Your task to perform on an android device: My new client Naomi Rousseau mailed me hi. Reply to her that "Quitation will be sent tomorrow"
Image 0: 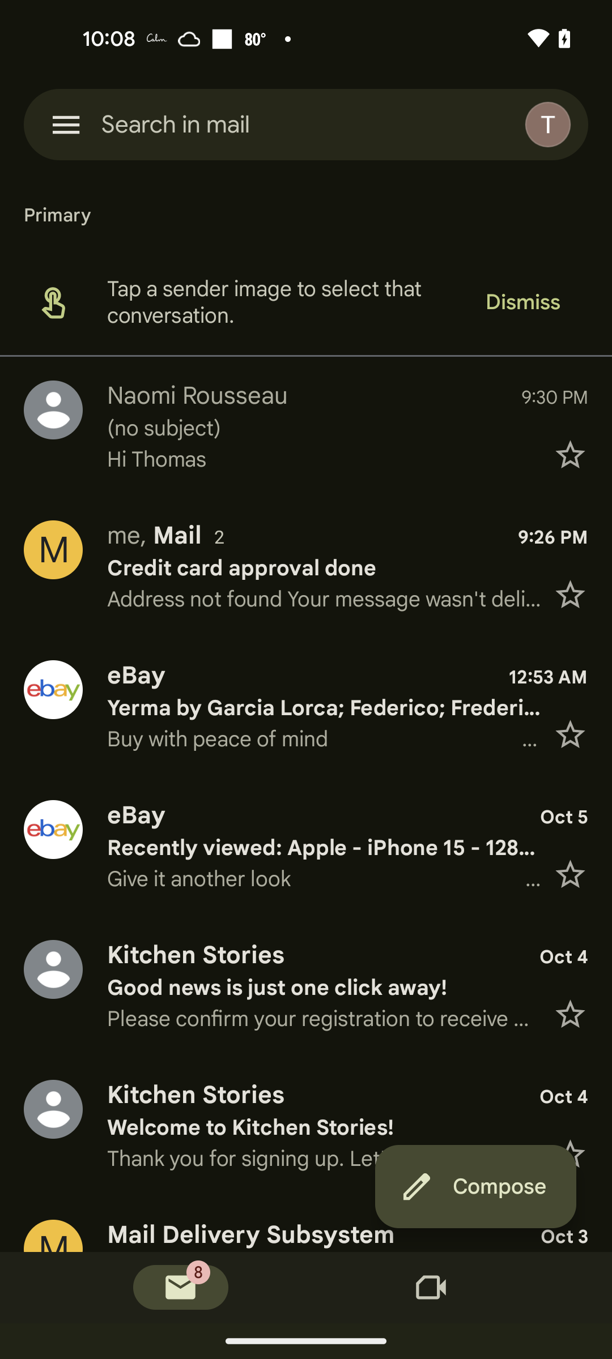
Click on the Naomi Rousseau recent mail
Step 0: click (324, 428)
Image 1: 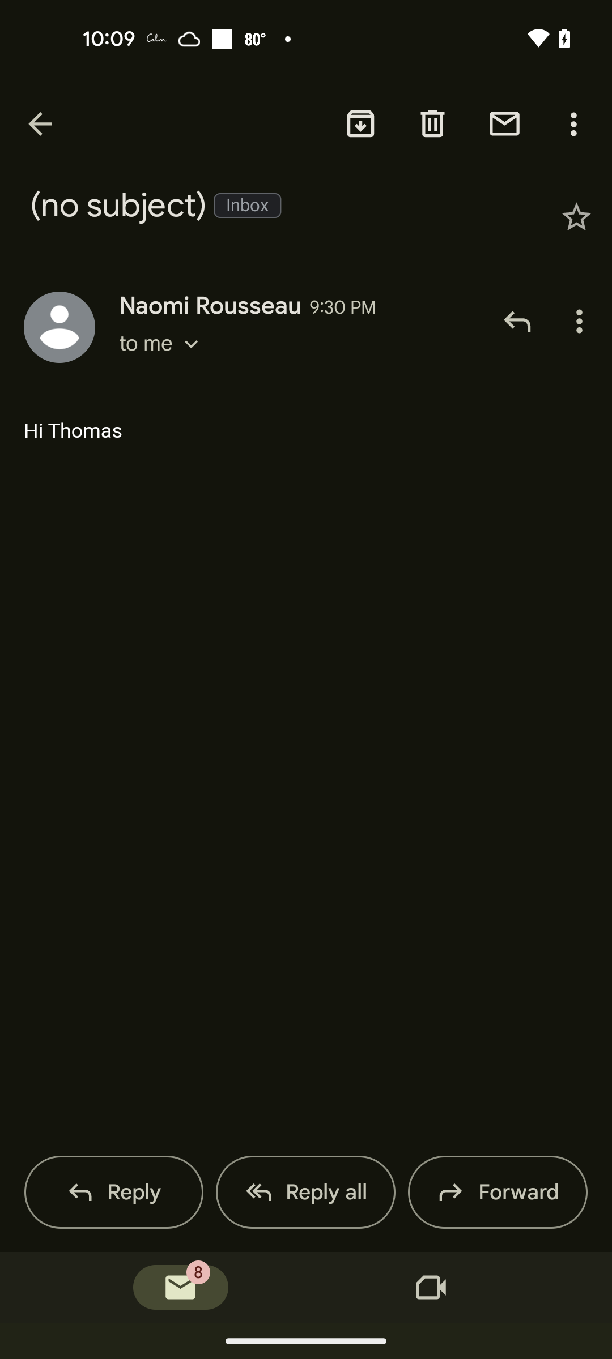
Click on the three dots at the top right next to Naomi Rousseau
Step 1: click (582, 320)
Image 2: 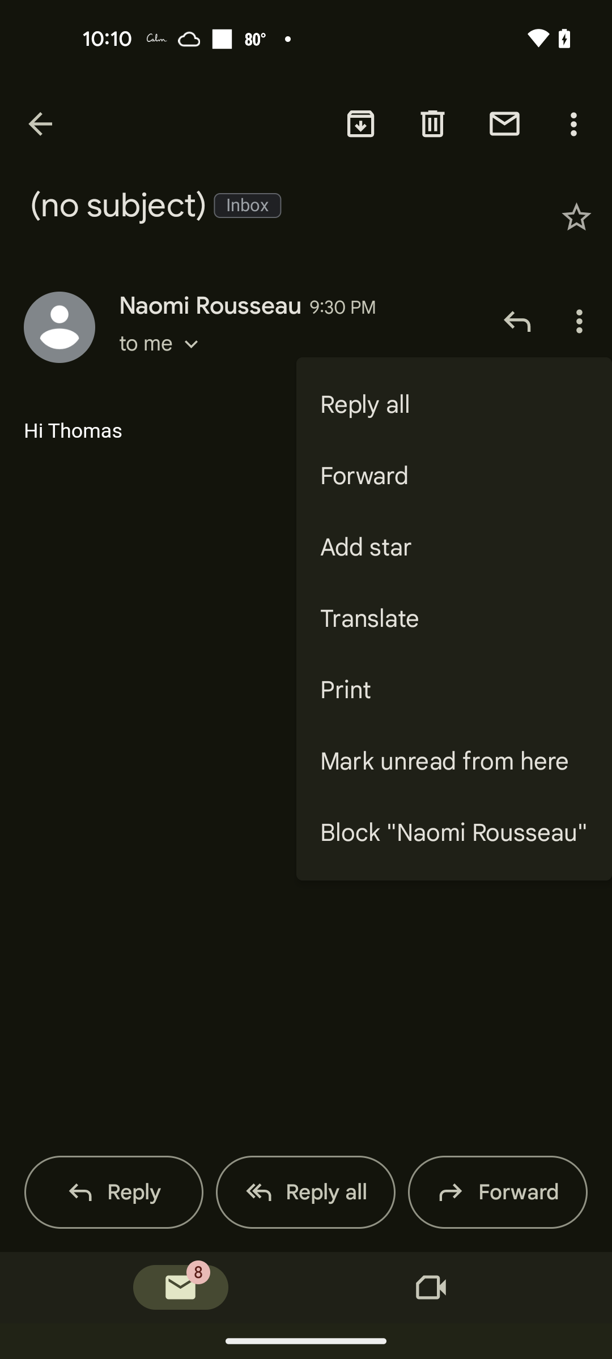
Click on the Reply all
Step 2: click (454, 404)
Image 3: 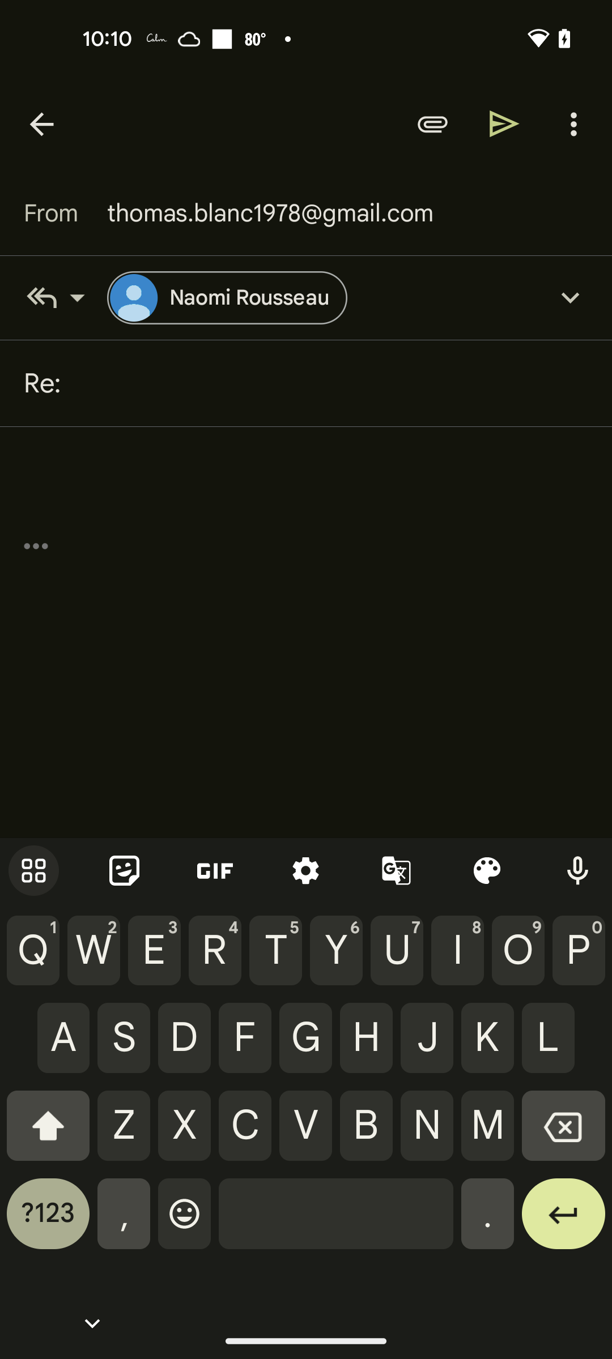
Type Quitation will be sent tomorrow
Step 3: type "Quitation will be sent tomorrow"
Image 4: 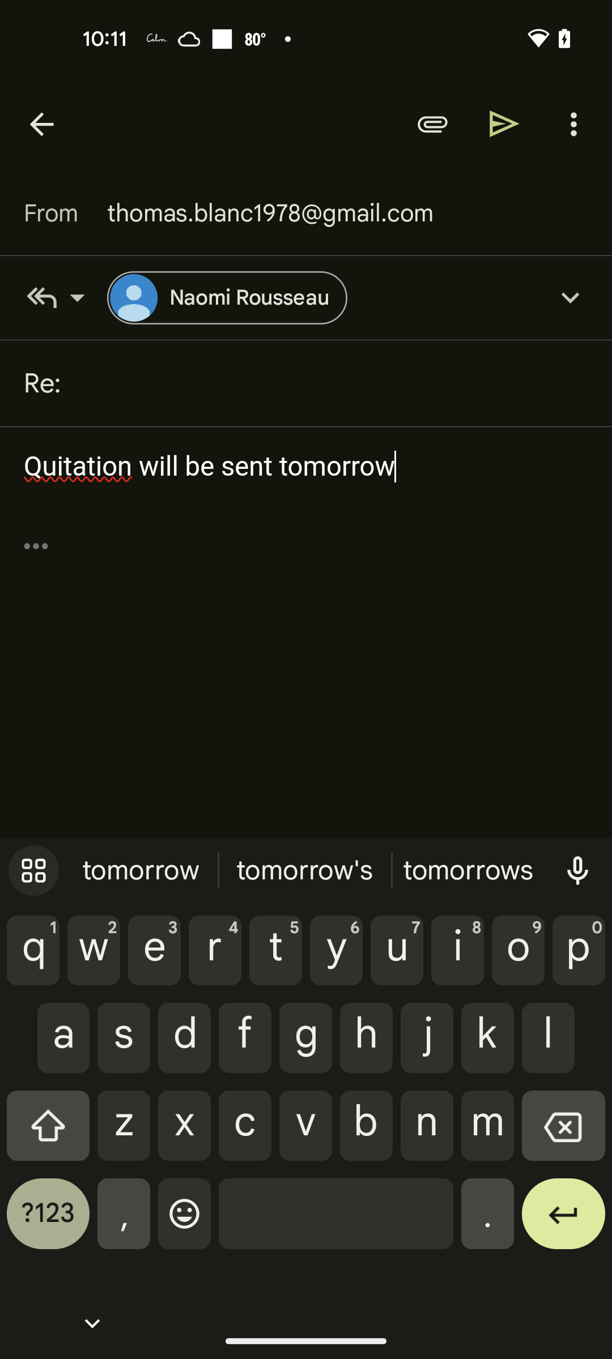
Click on the Send button at the top right of the screen
Step 4: click (504, 123)